Your task to perform on an android device: i want to look at reviews on the ebay app to make sure that the Wirehard 62 in 1 precision Screwdriver set computer Repair Tool  kit Magnetic Bit is a higher-quality item.
Image 0: 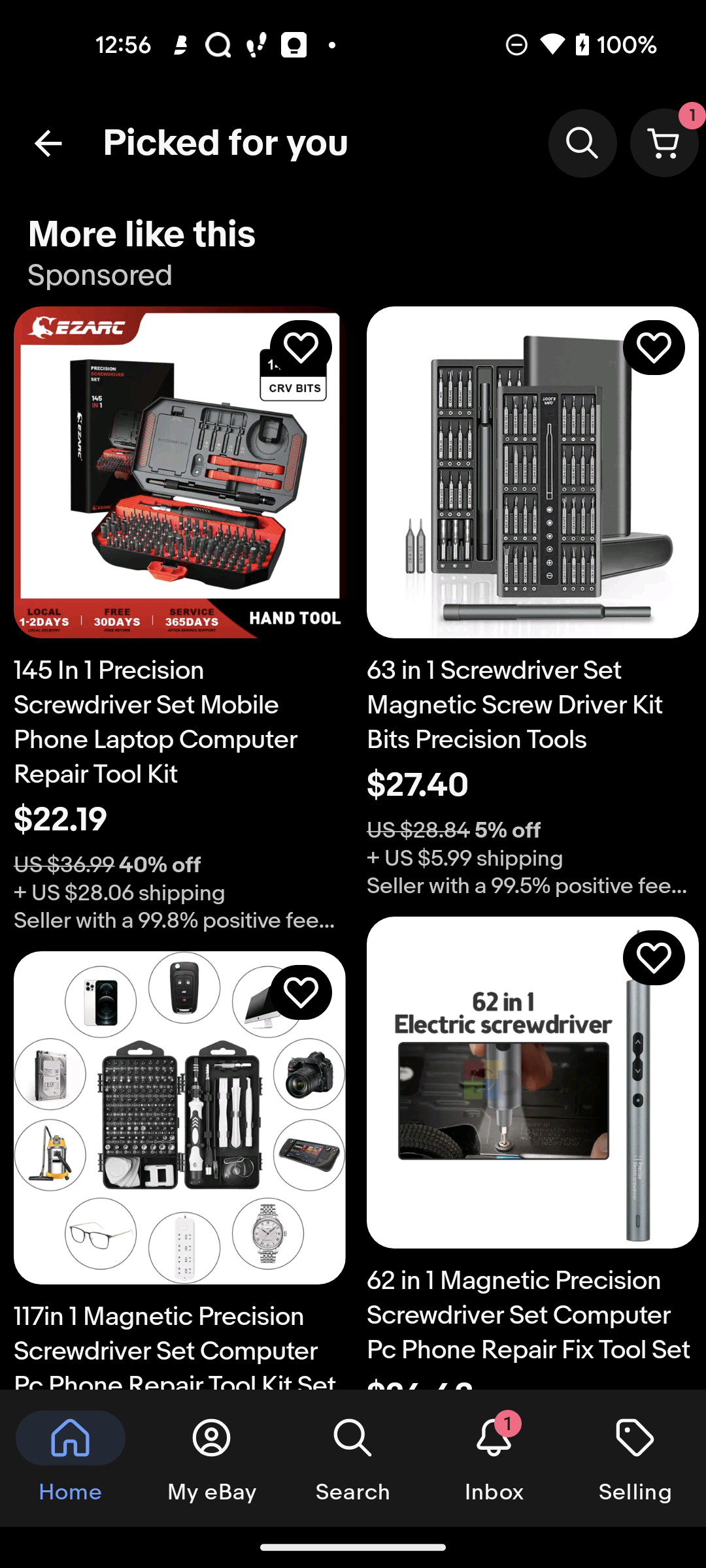
Go back to the previous page
Step 0: press back button
Image 1: 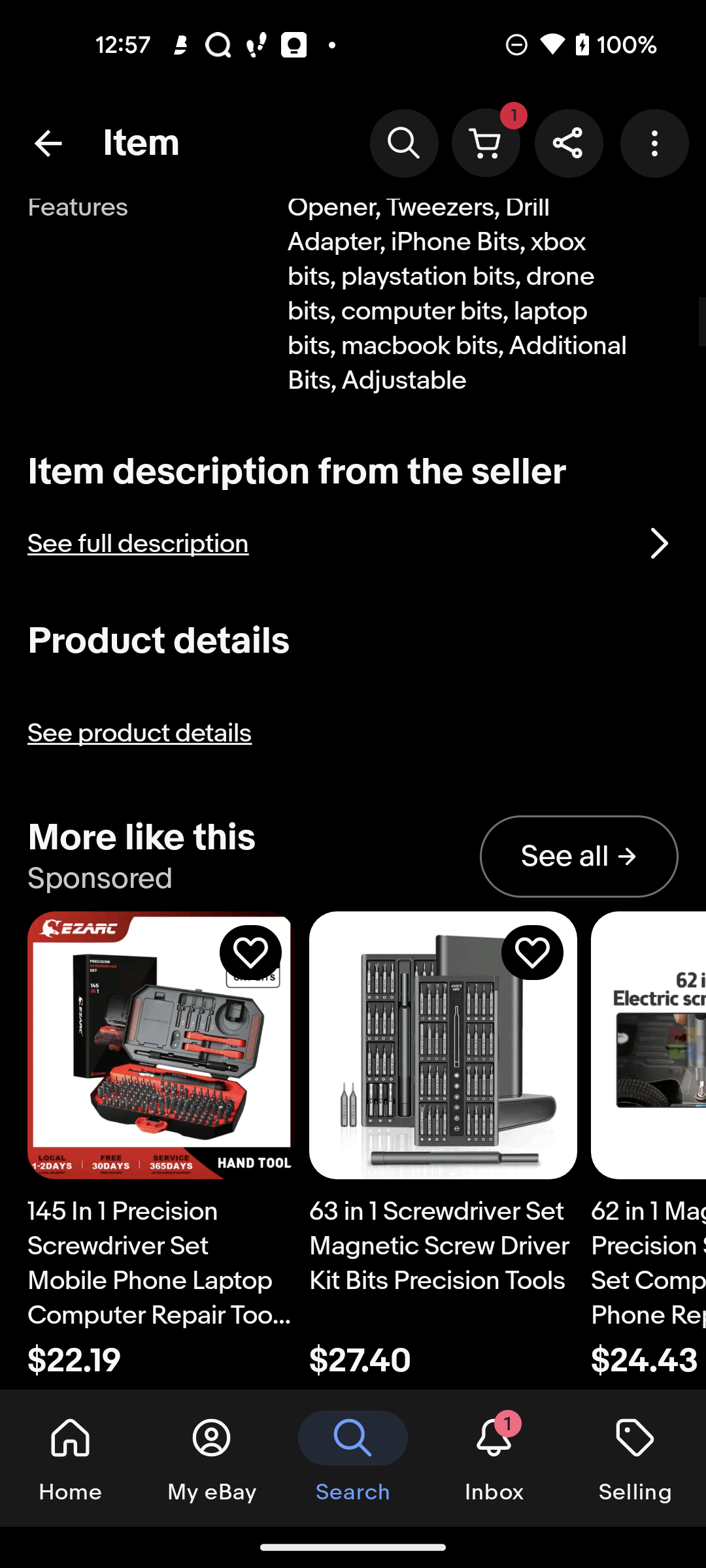
Swipe up to see reviews
Step 1: scroll down
Image 2: 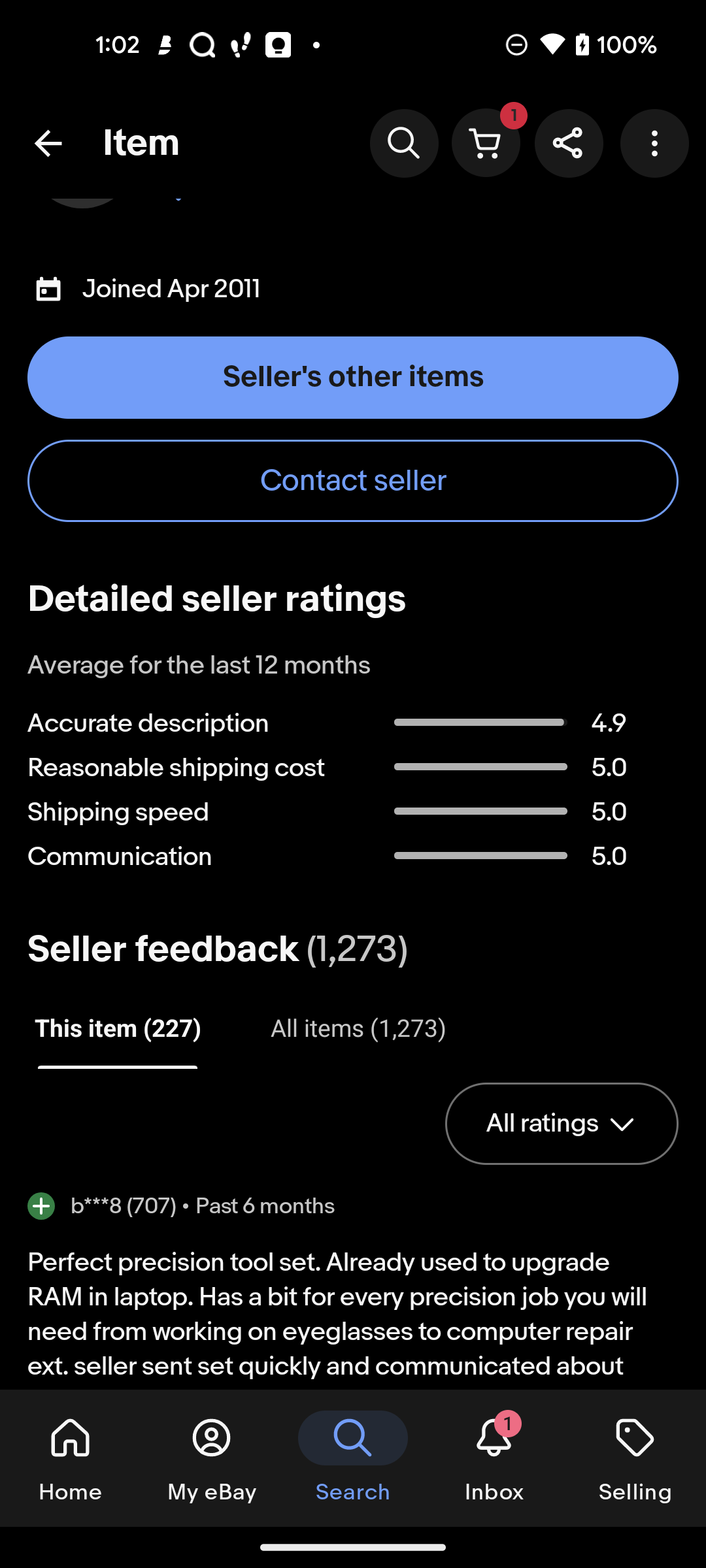
Swipe up to see reviews
Step 2: scroll down